Your task to perform on an android device: In the DeftPDF app, Set a password "123456" to test pdf
Image 0: 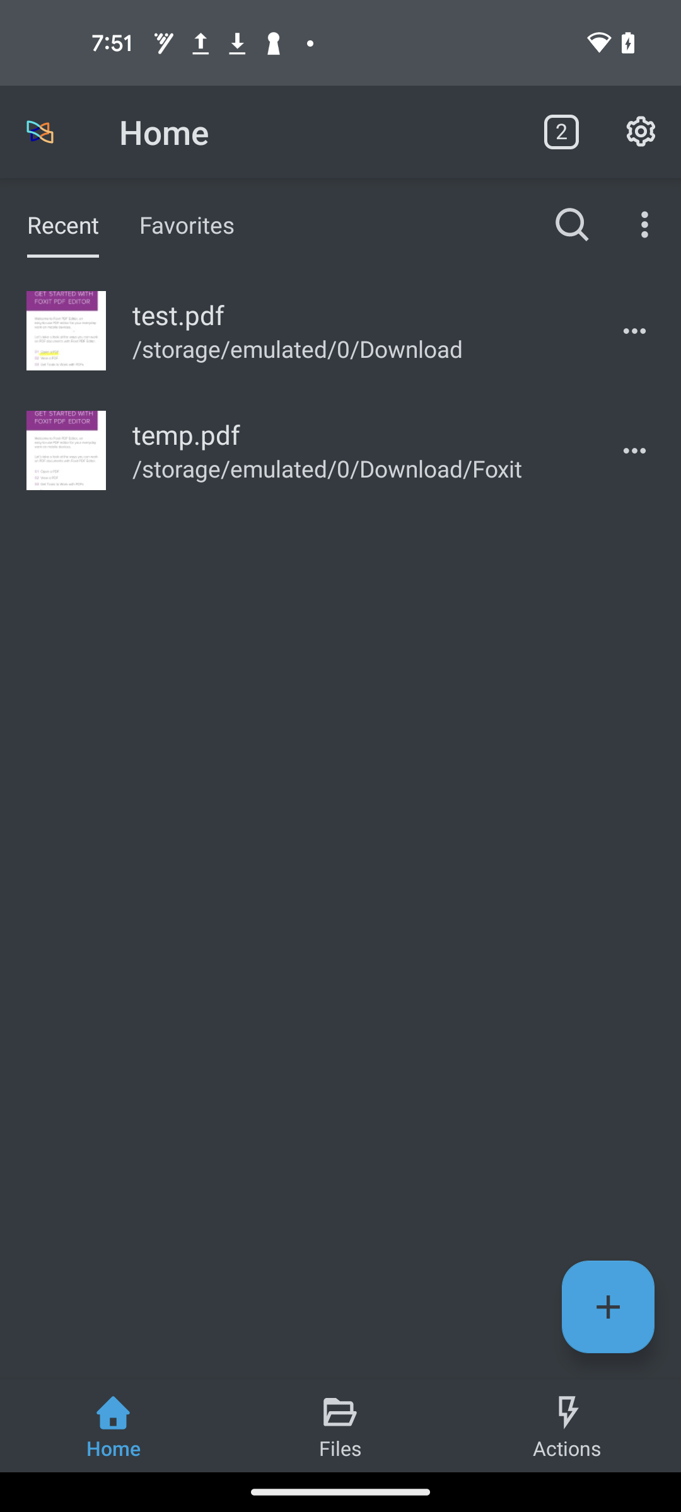
Open the DeftPDF app
Step 0: open app "DeftPDF"
Image 1: 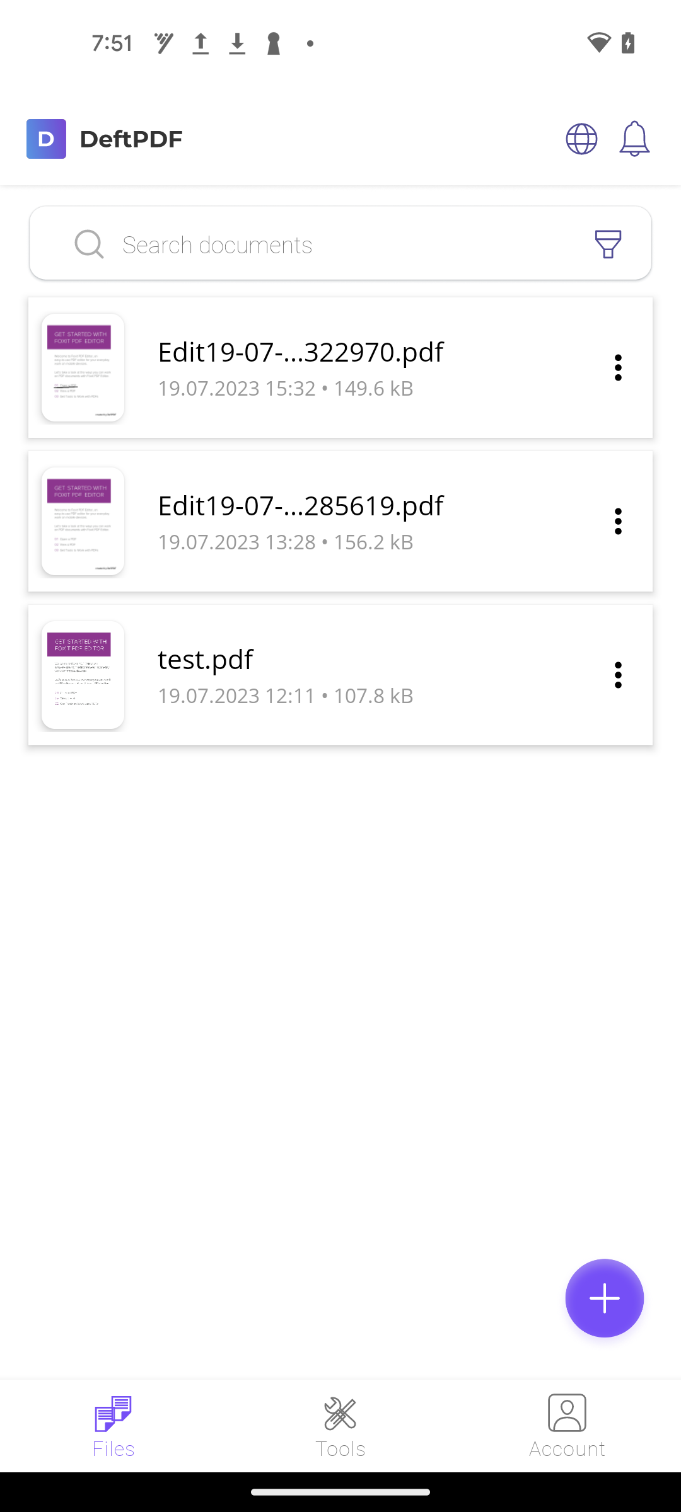
Click on the three dots in front of test.pdf
Step 1: click (617, 674)
Image 2: 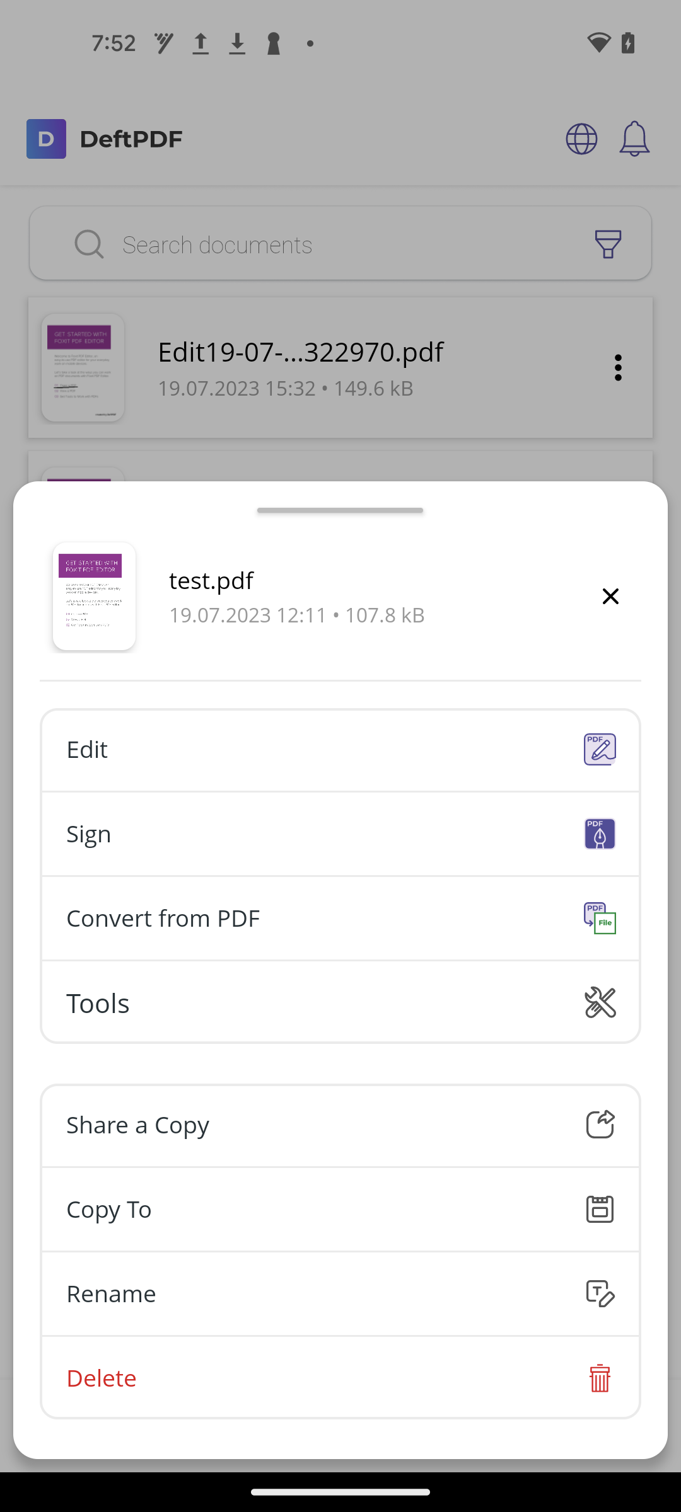
Click on the Tools
Step 2: click (312, 1002)
Image 3: 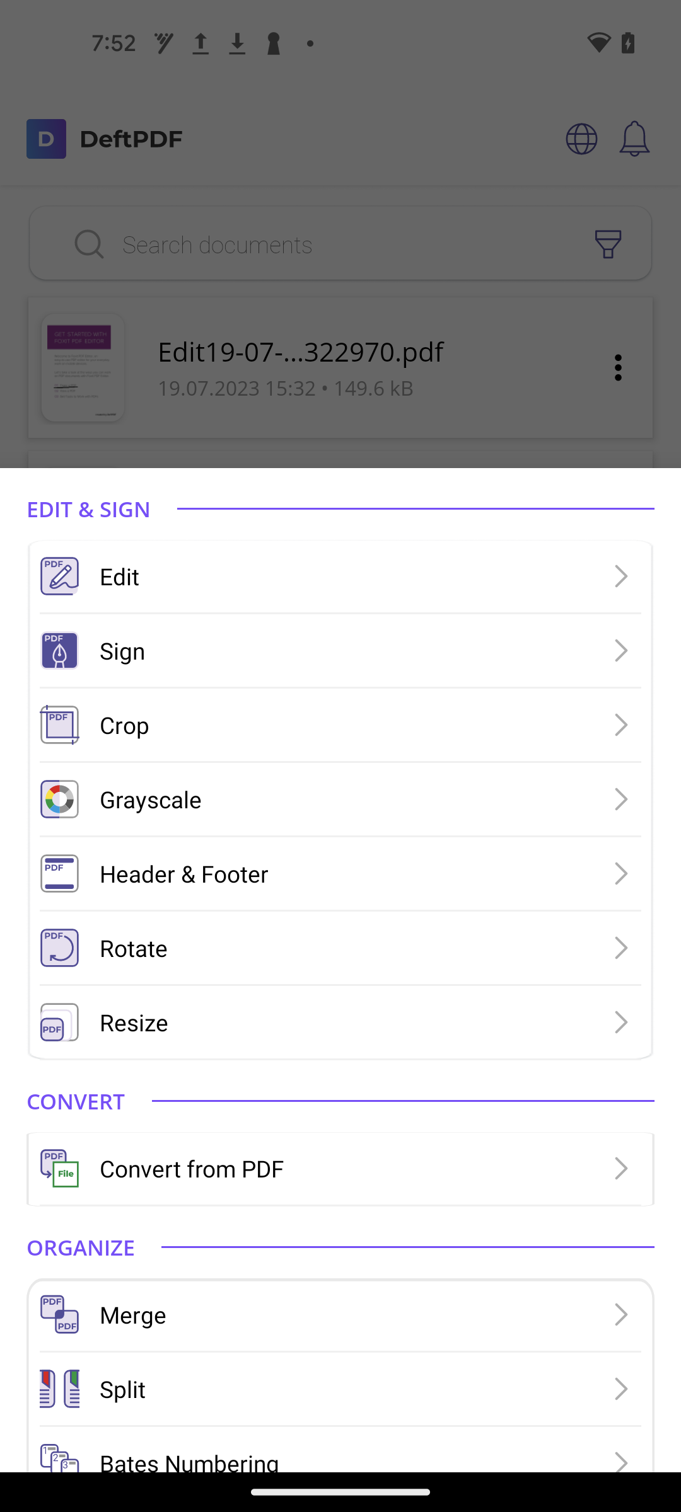
Scroll down to view pdf secure option
Step 3: scroll down
Image 4: 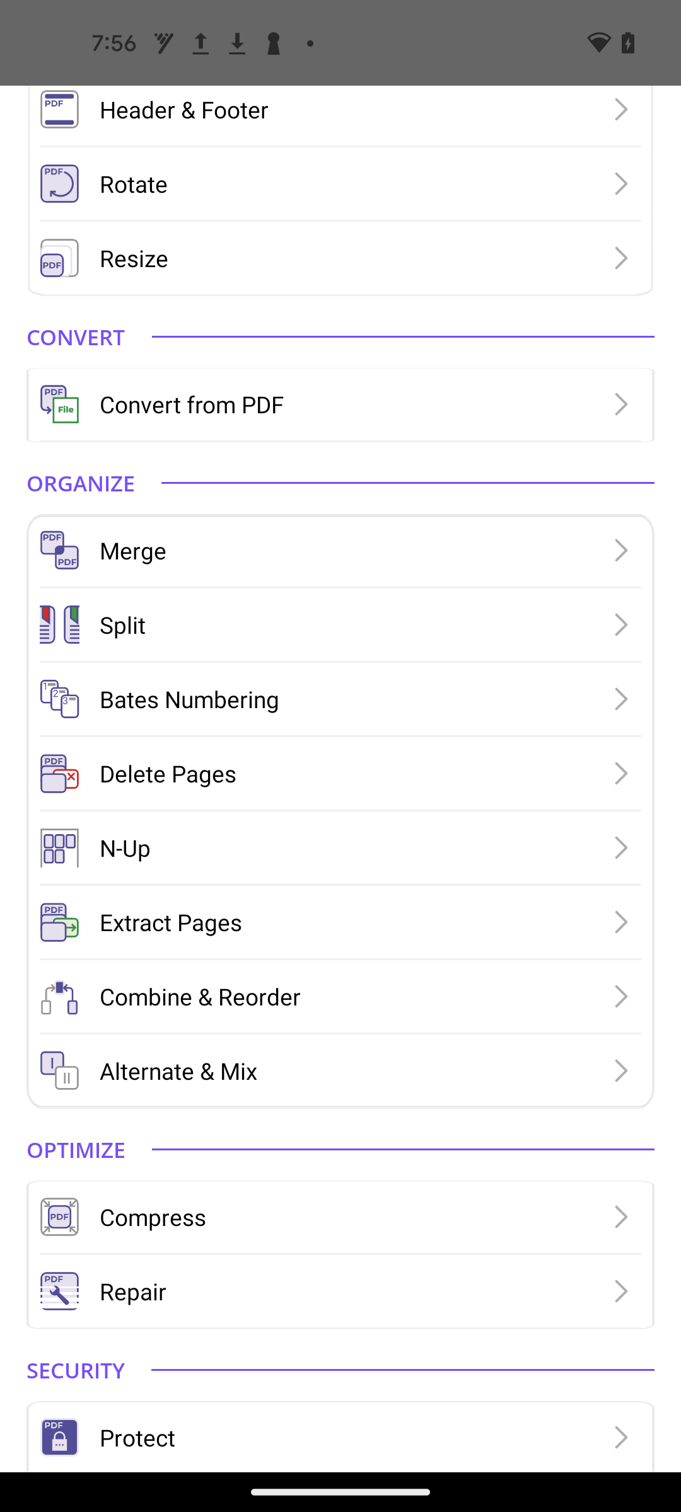
Click on the Protect tab in SECURITY section
Step 4: click (347, 1437)
Image 5: 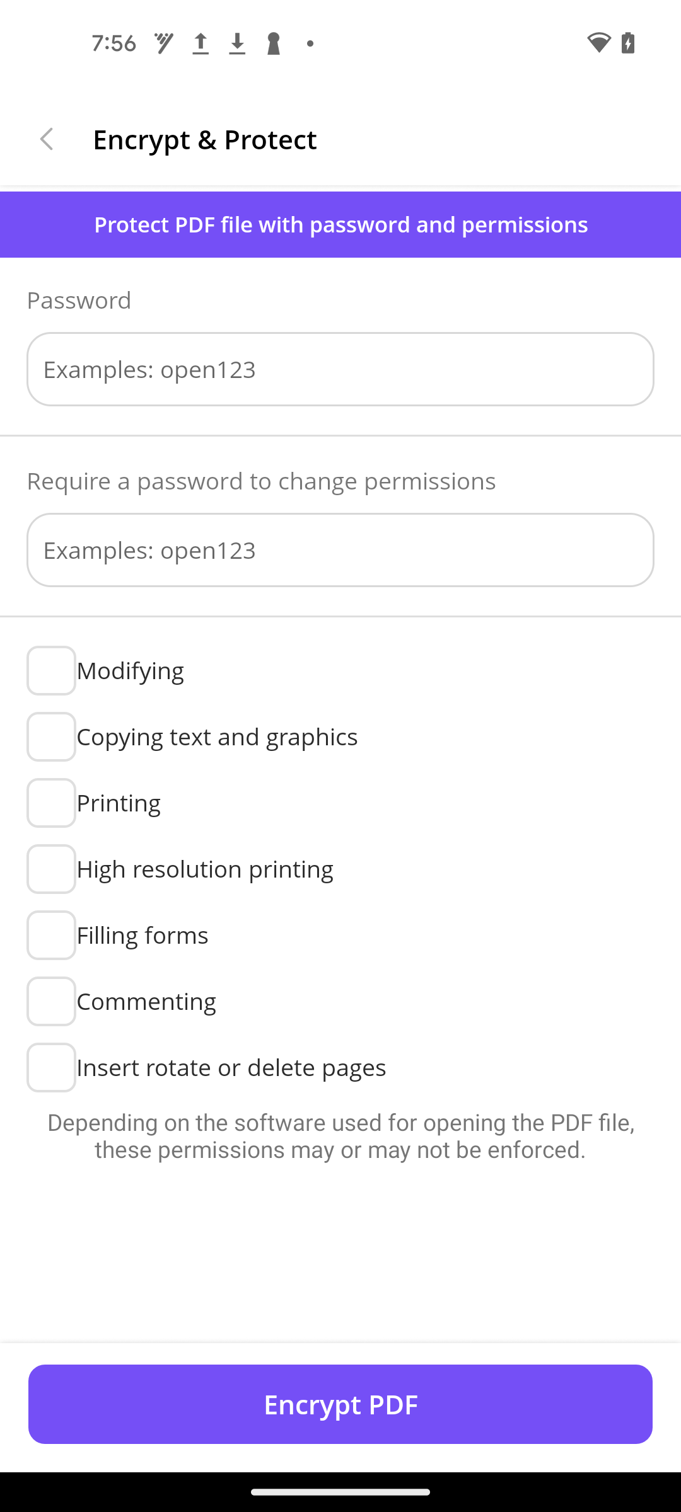
Click on the Password input box
Step 5: click (340, 369)
Image 6: 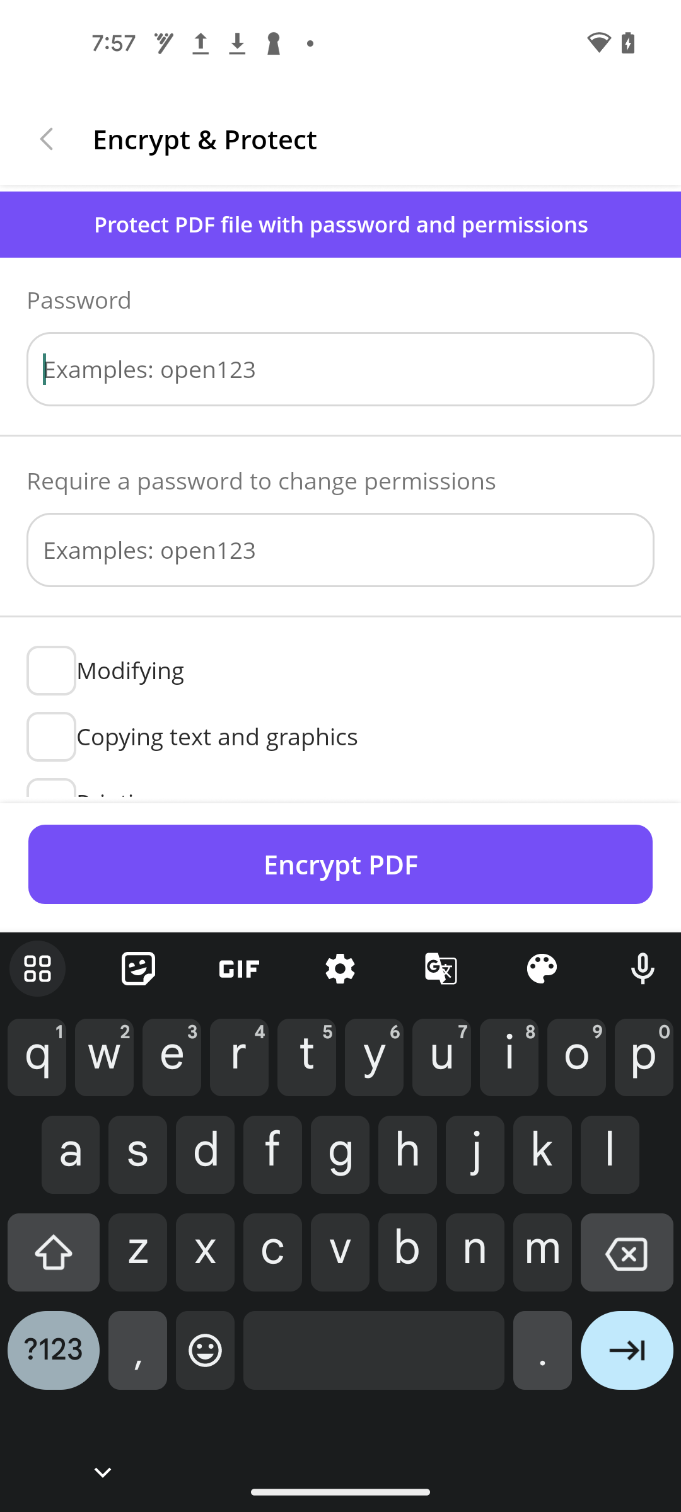
Input a password 123456
Step 6: type "1223456"
Image 7: 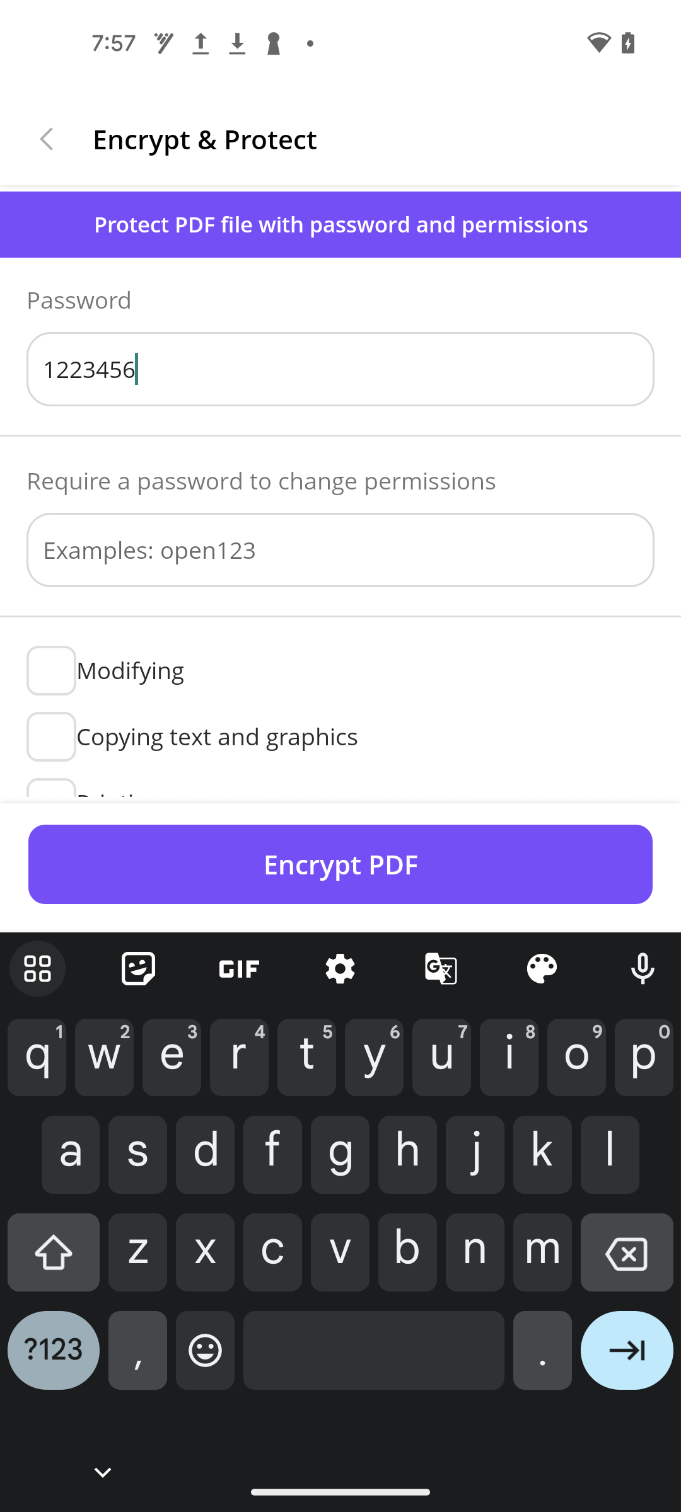
Click on the Require a password  input box
Step 7: click (340, 549)
Image 8: 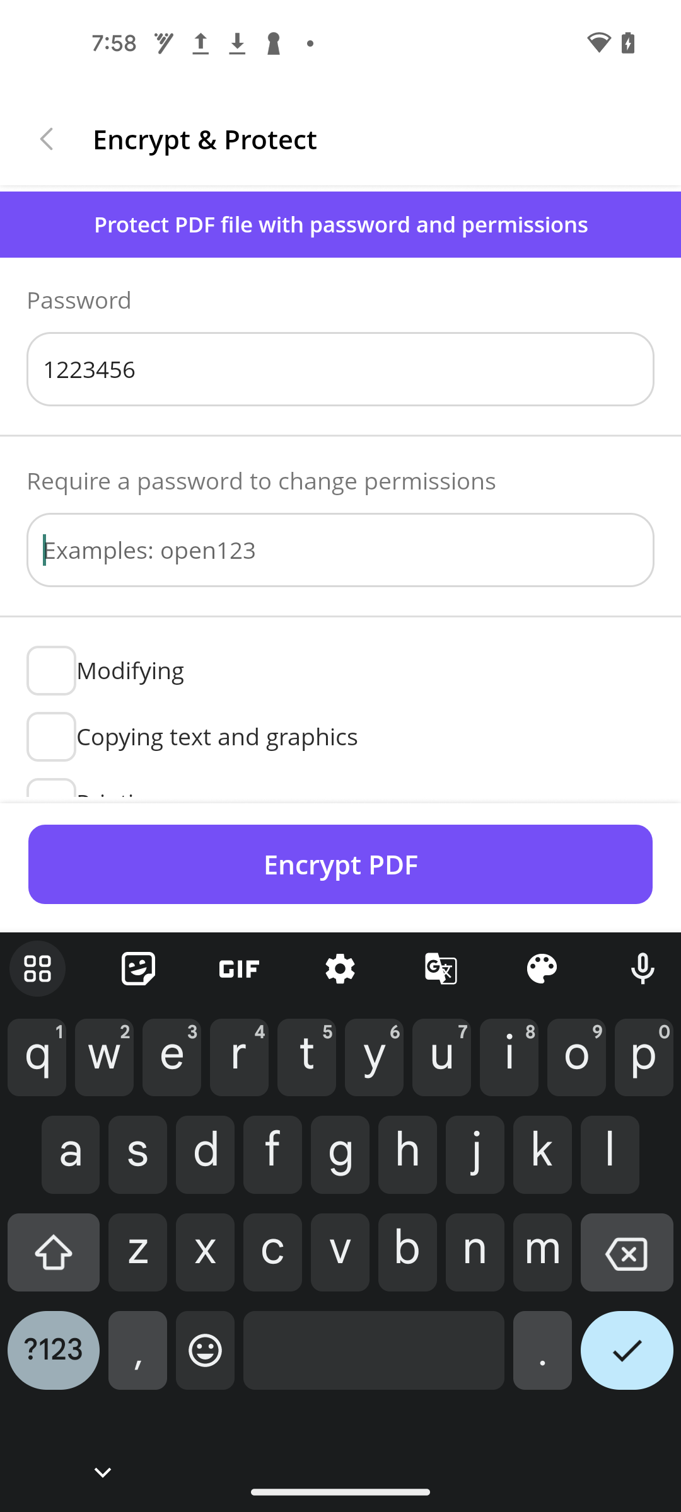
type 123456
Step 8: type "123456"
Image 9: 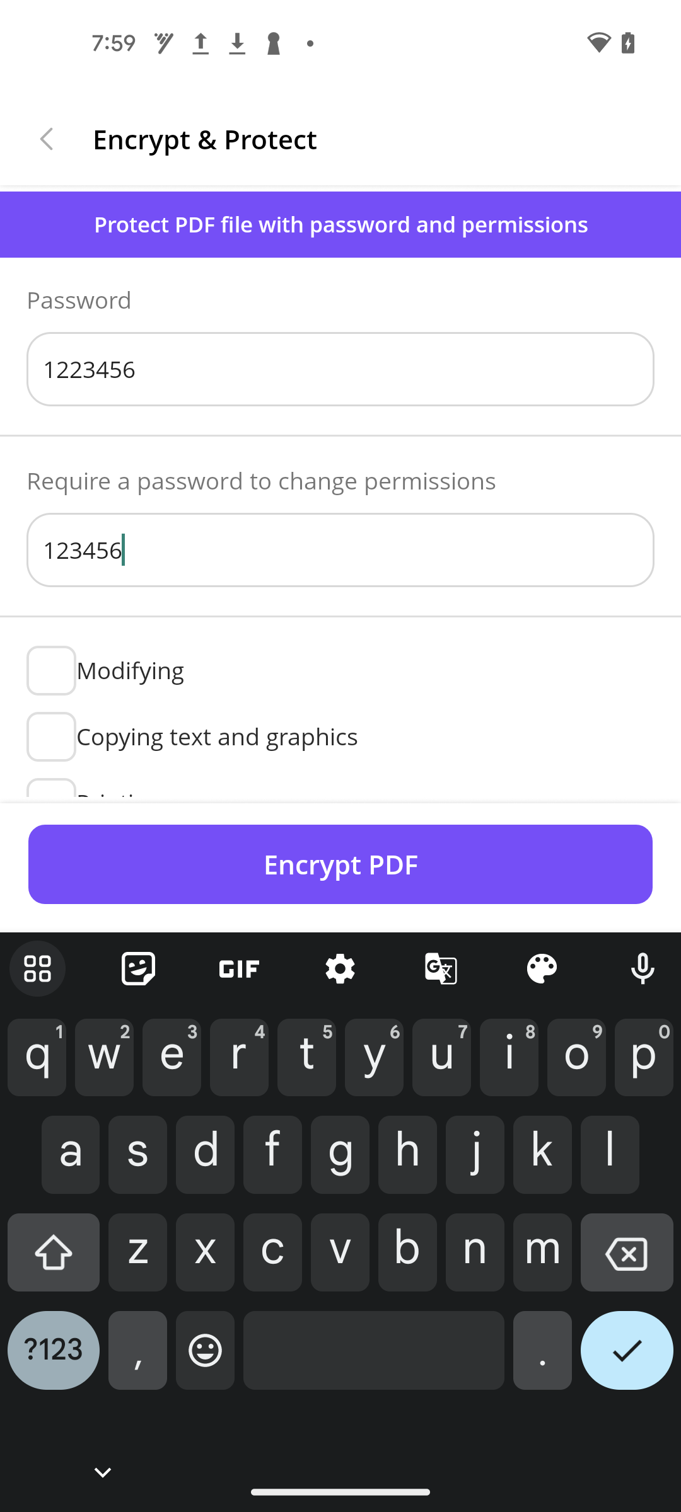
Click on the Encrypt PDF
Step 9: click (340, 864)
Image 10: 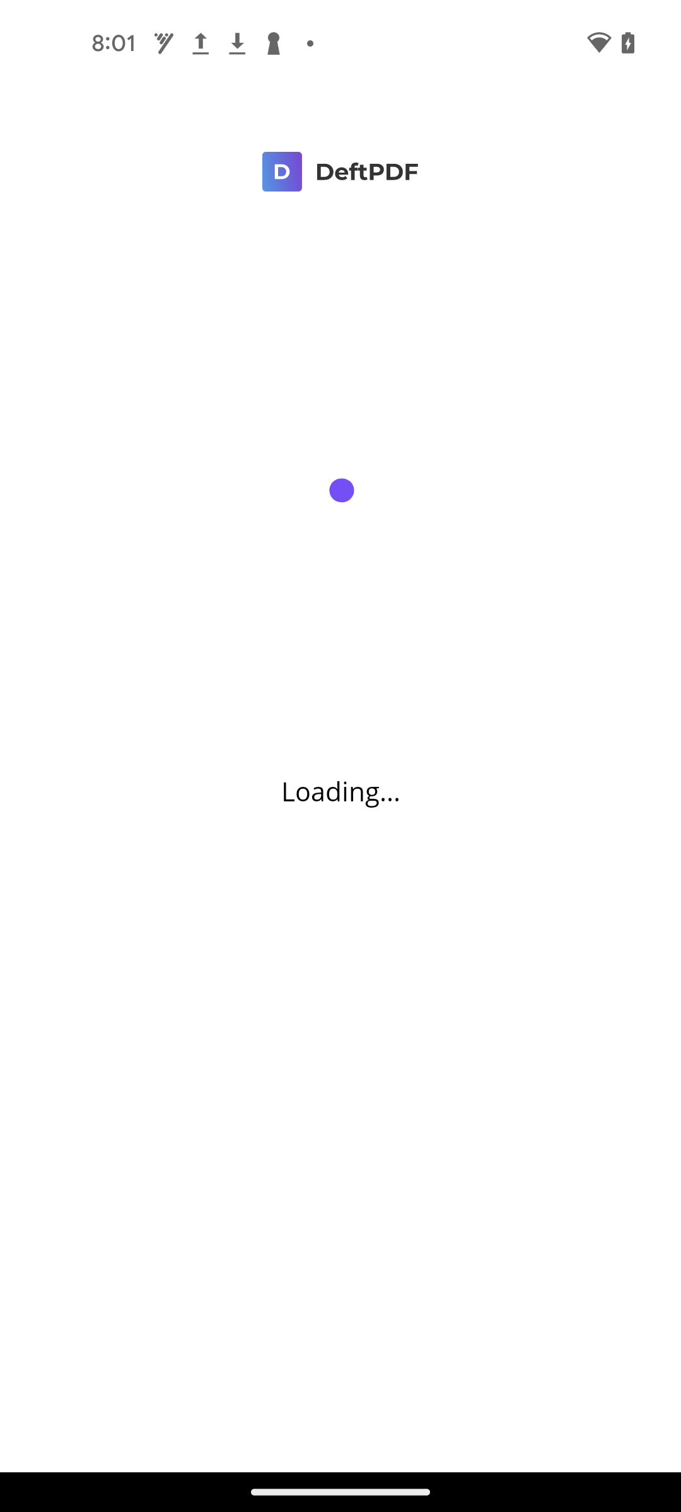
Click on the Encrypt PDF
Step 10: wait